Your task to perform on an android device: Open the Evernote app and Delete the note with the title Swimming class
Image 0: 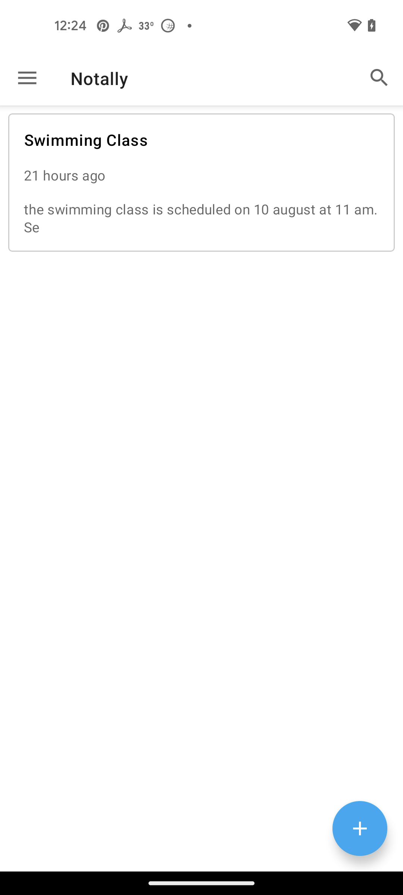
Open the Evernote app
Step 0: open app "Evernote"
Image 1: 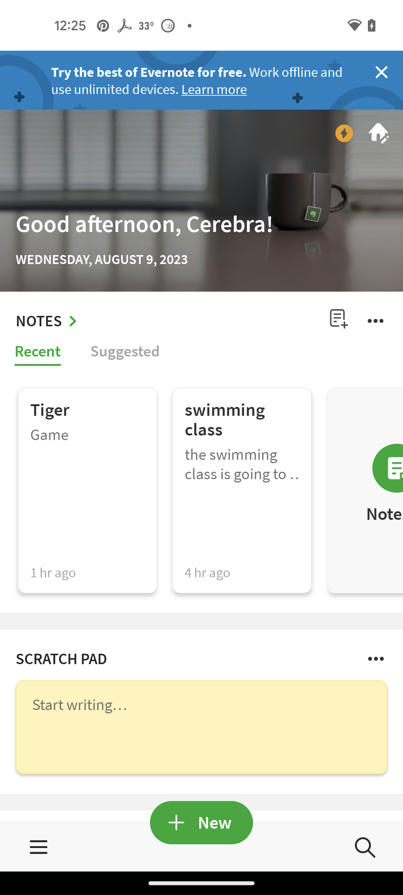
click on swimming class note
Step 1: click (243, 420)
Image 2: 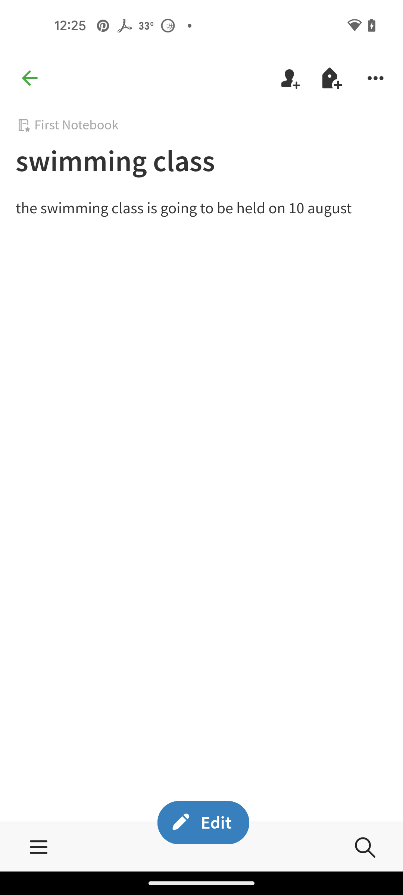
click on 3 dot icon
Step 2: click (375, 78)
Image 3: 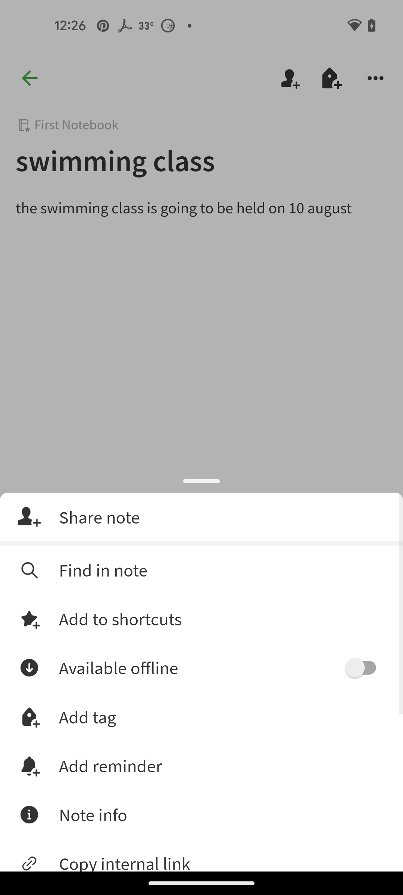
swipe up for delete
Step 3: scroll down
Image 4: 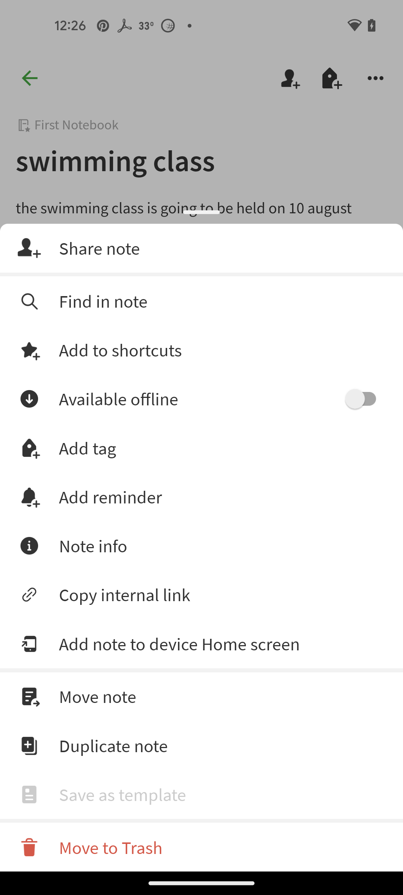
click on move to trash
Step 4: click (110, 847)